Your task to perform on an android device: View the progress of the tracking in the Google fit app.
Image 0: 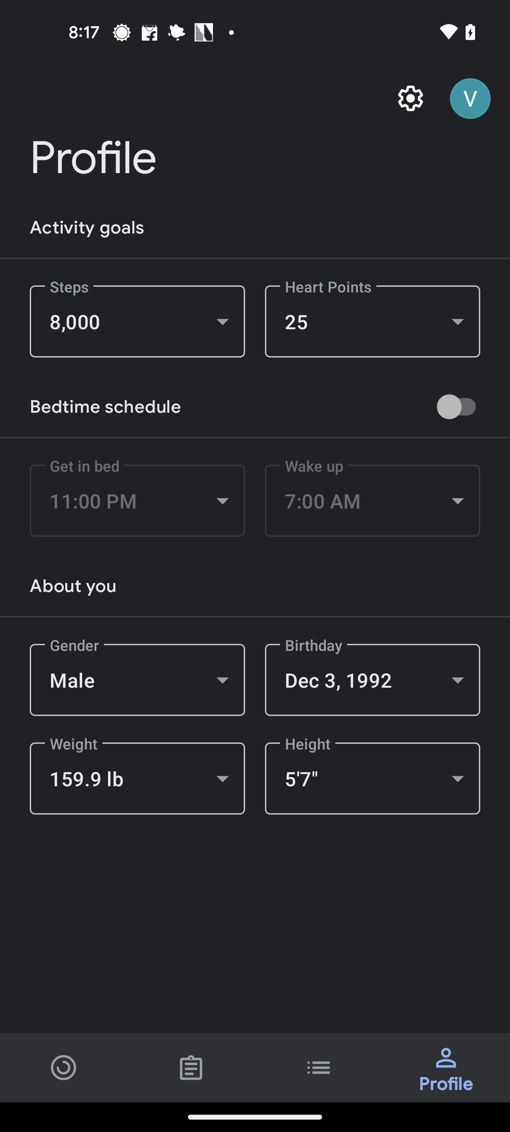
Click on the Journal tab
Step 0: click (191, 1067)
Image 1: 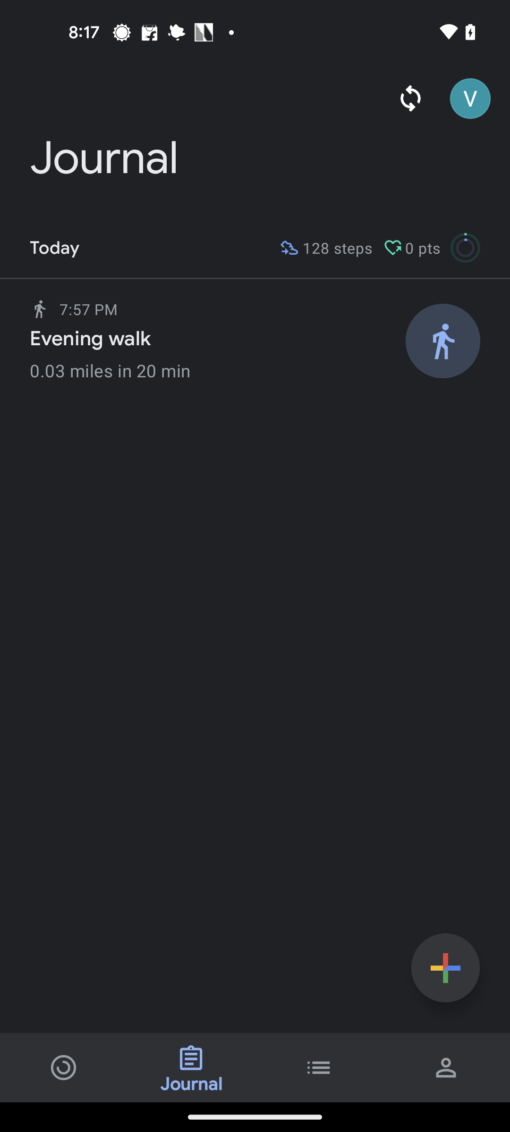
Click on the Evening walk Journal
Step 1: click (218, 338)